Your task to perform on an android device: Watch the video How to make a workbench in the background.
Image 0: 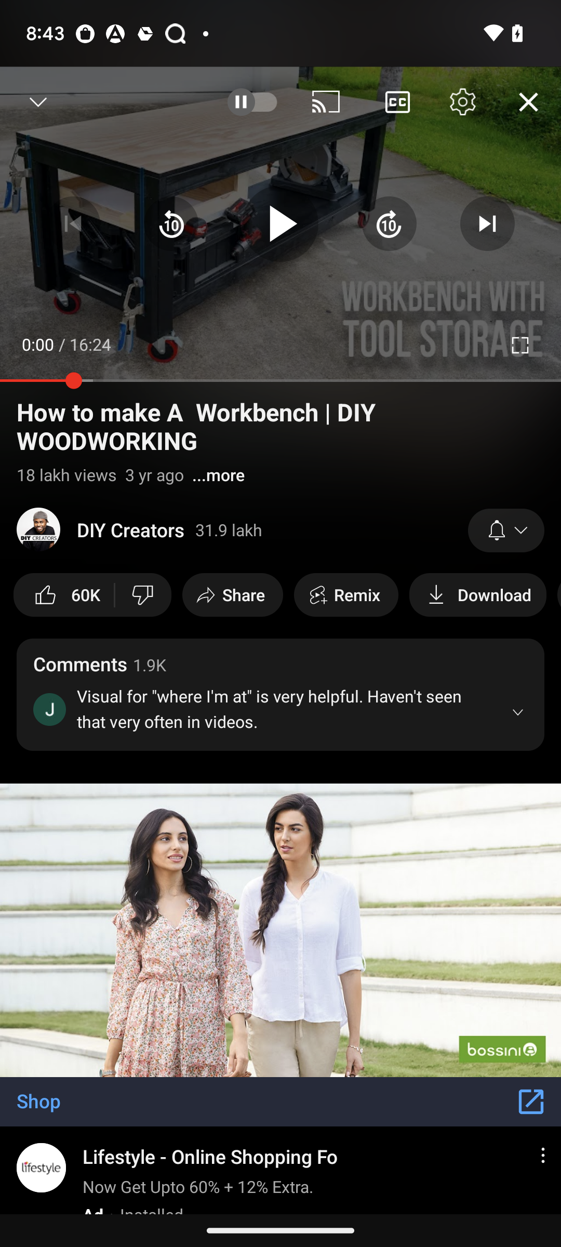
Click on the Play button of the video
Step 0: click (280, 223)
Image 1: 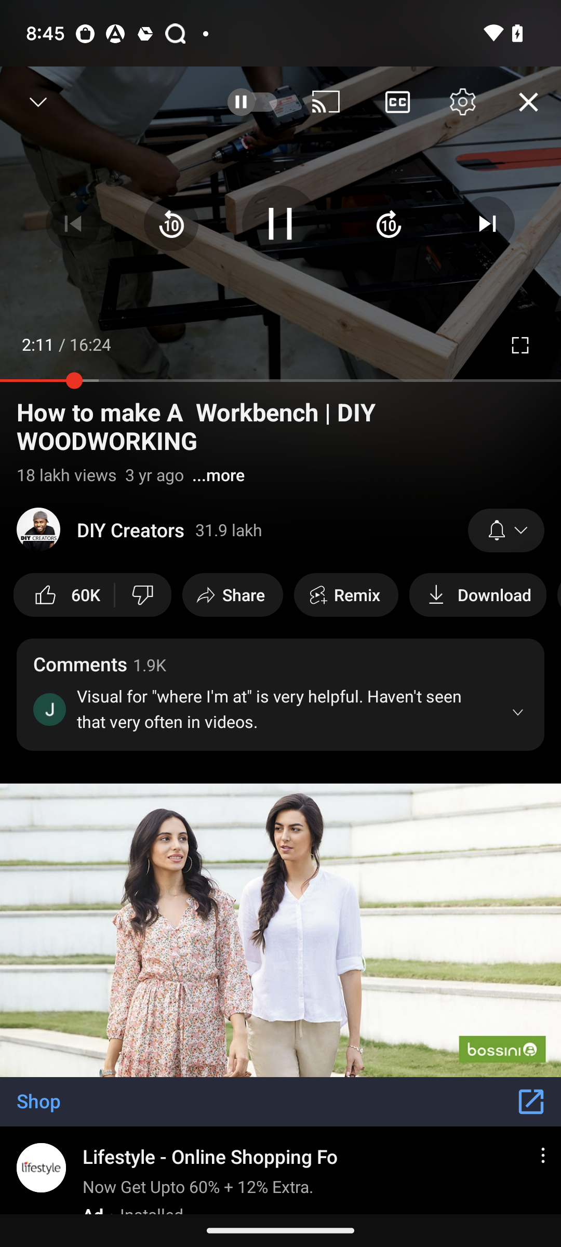
Minimize the current playing video
Step 1: click (38, 102)